Your task to perform on an android device: Look for the hammer drill with Bosch brand filters  in the Ebay app.
Image 0: 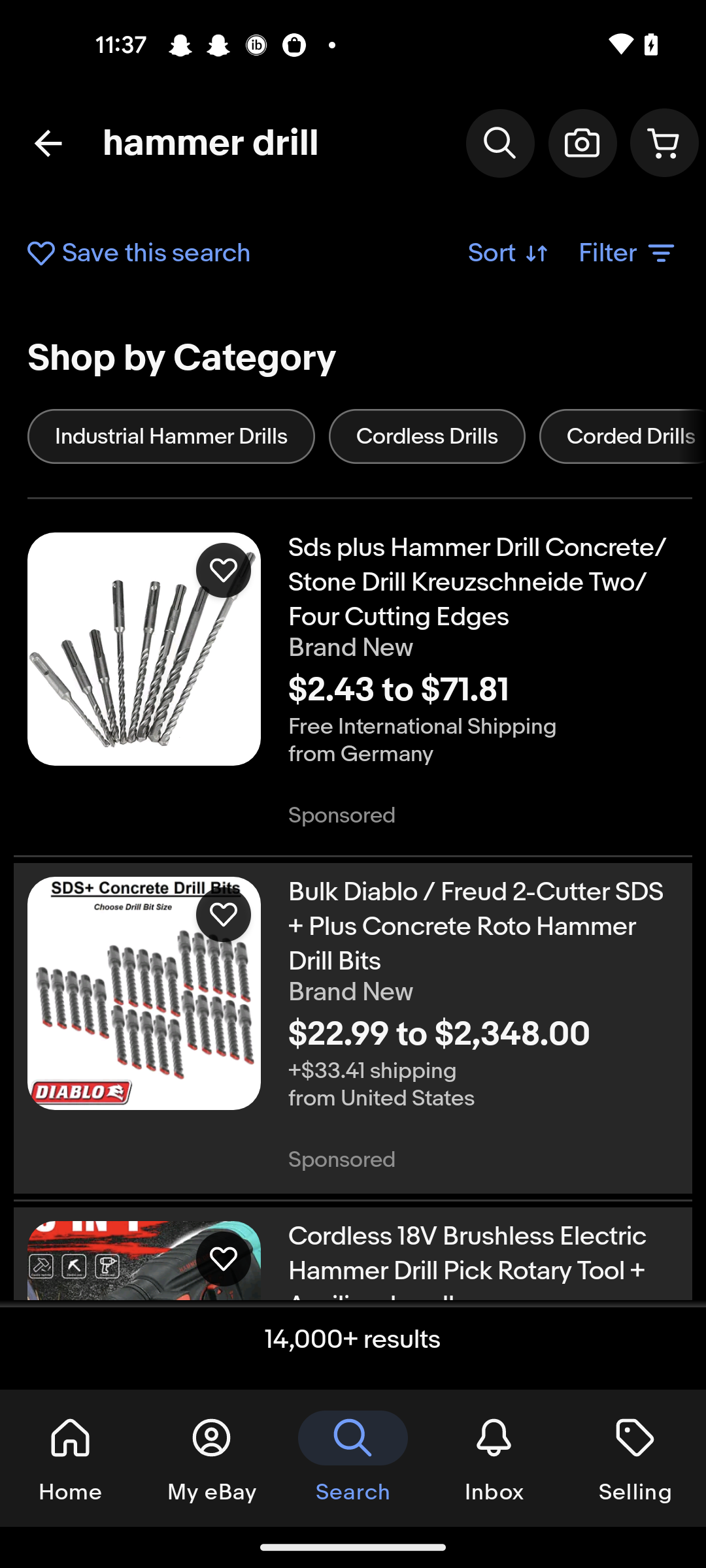
Click on the Filter icon
Step 0: click (628, 253)
Image 1: 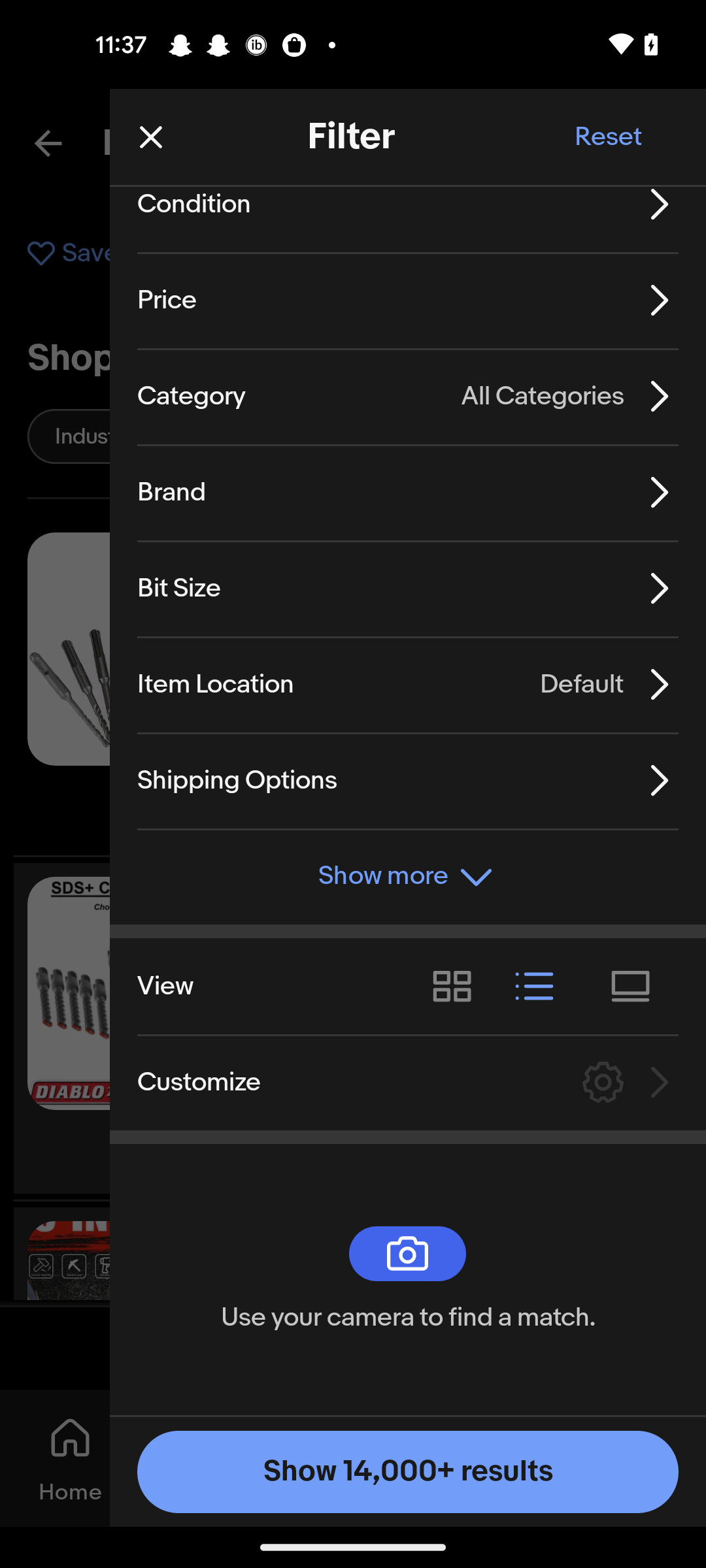
Click on the brand  option 
Step 1: click (421, 491)
Image 2: 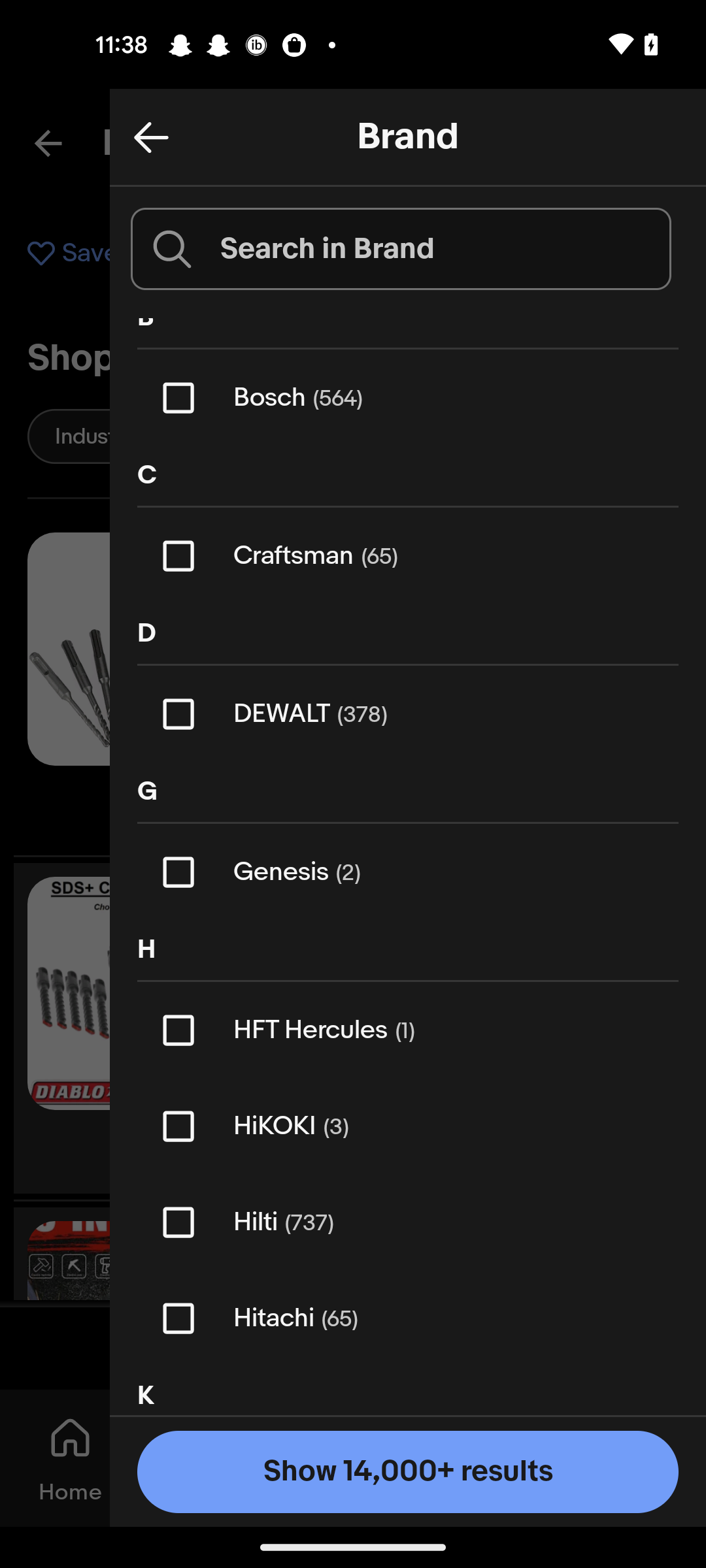
Click on the Bosch Brand 
Step 2: click (171, 436)
Image 3: 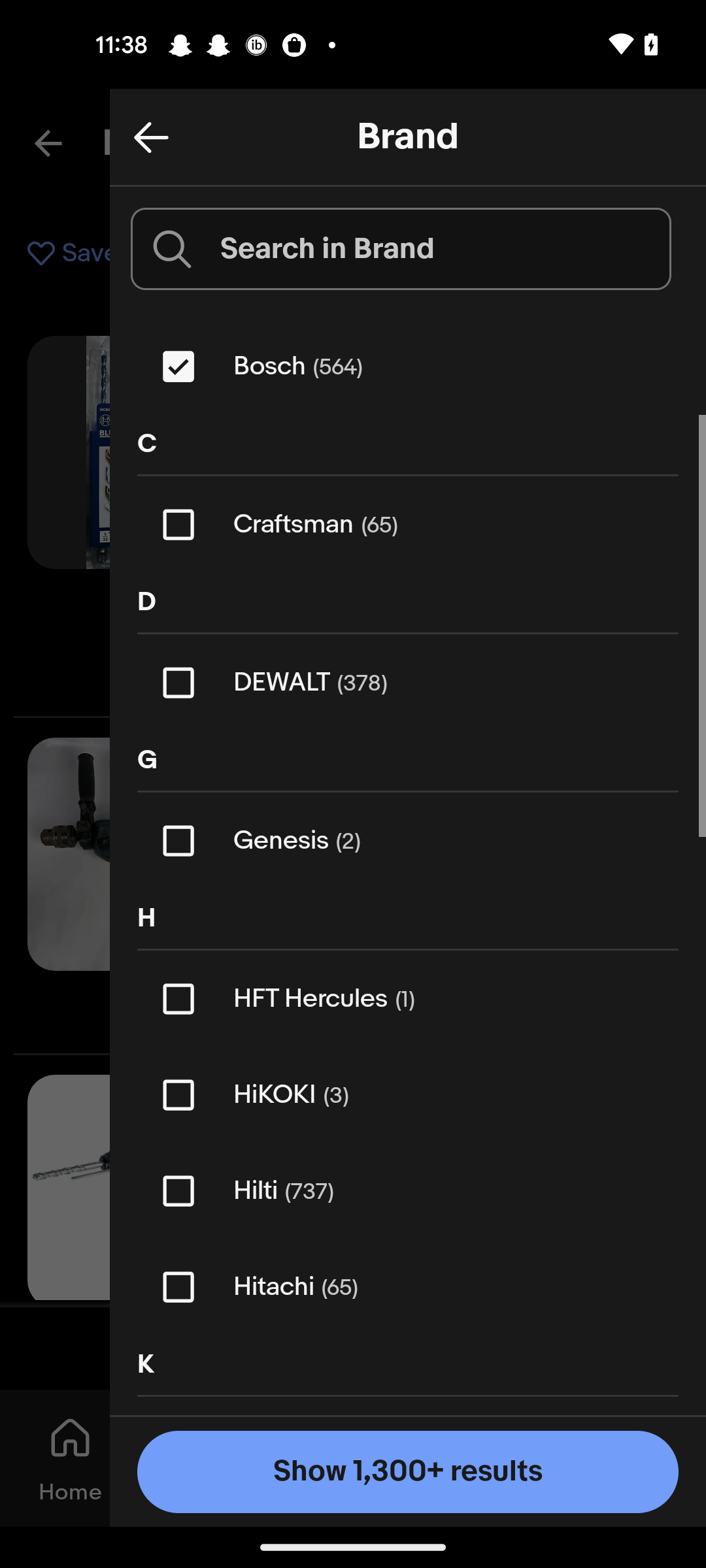
Click on the show tab 
Step 3: click (353, 1458)